Your task to perform on an android device: Open Sound Recorder Plus app, Share a recording Titled Vecna with dbwscratch.test.id11@gmail.com via the Gmail app
Image 0: 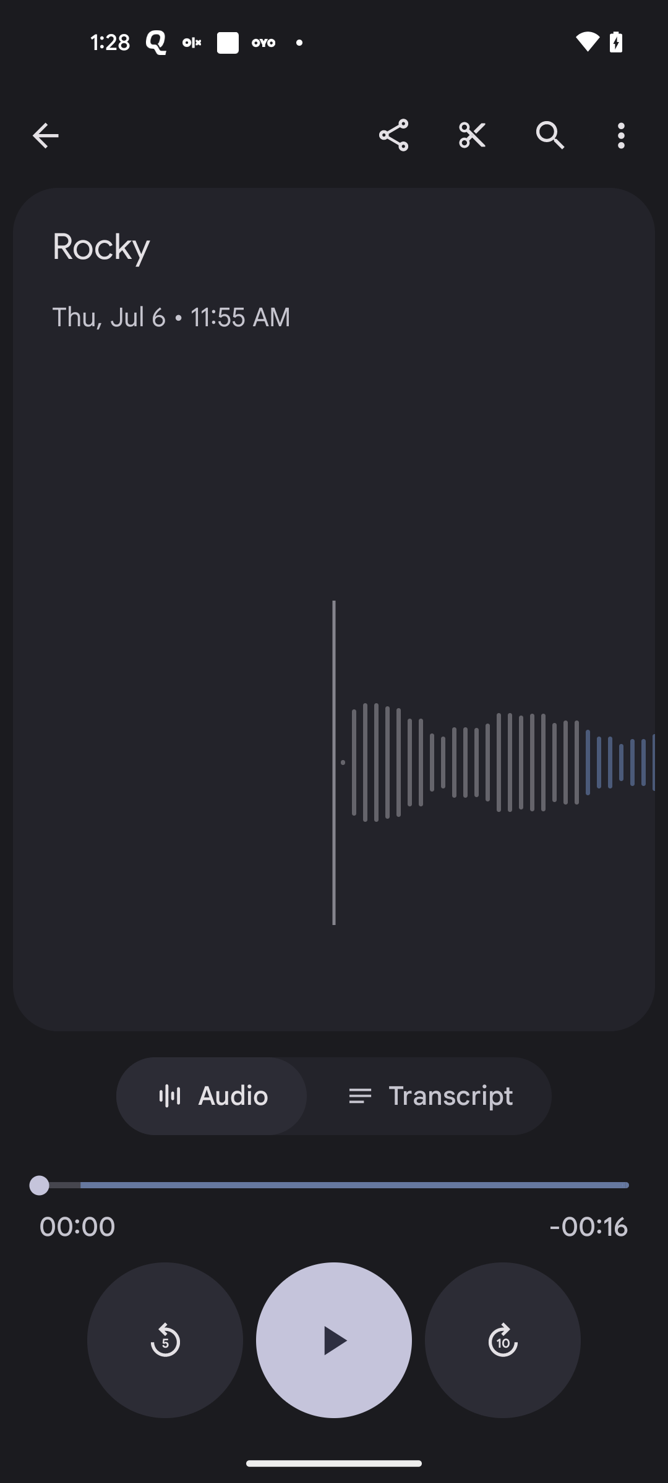
Open Sound Recorder Plus app
Step 0: open app "Sound Recorder Plus"
Image 1: 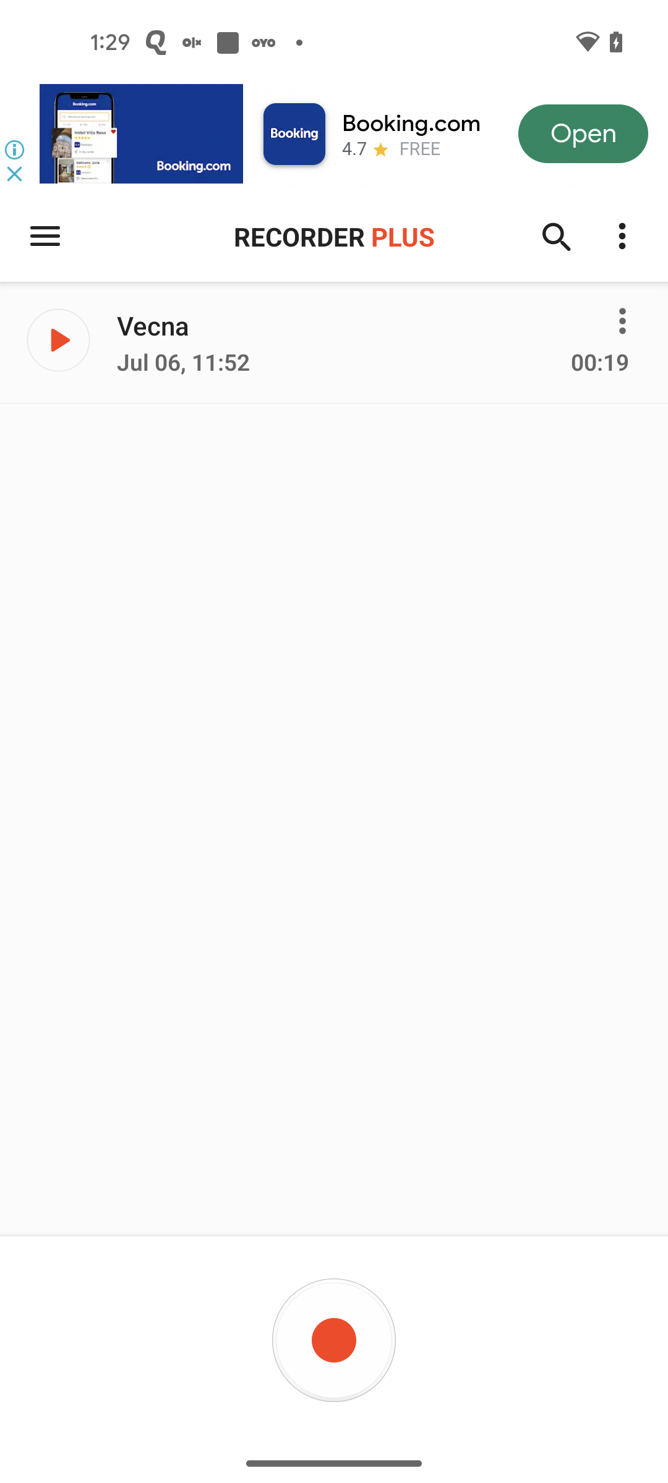
Click on the Three dots icon in front of Vecna
Step 1: click (615, 318)
Image 2: 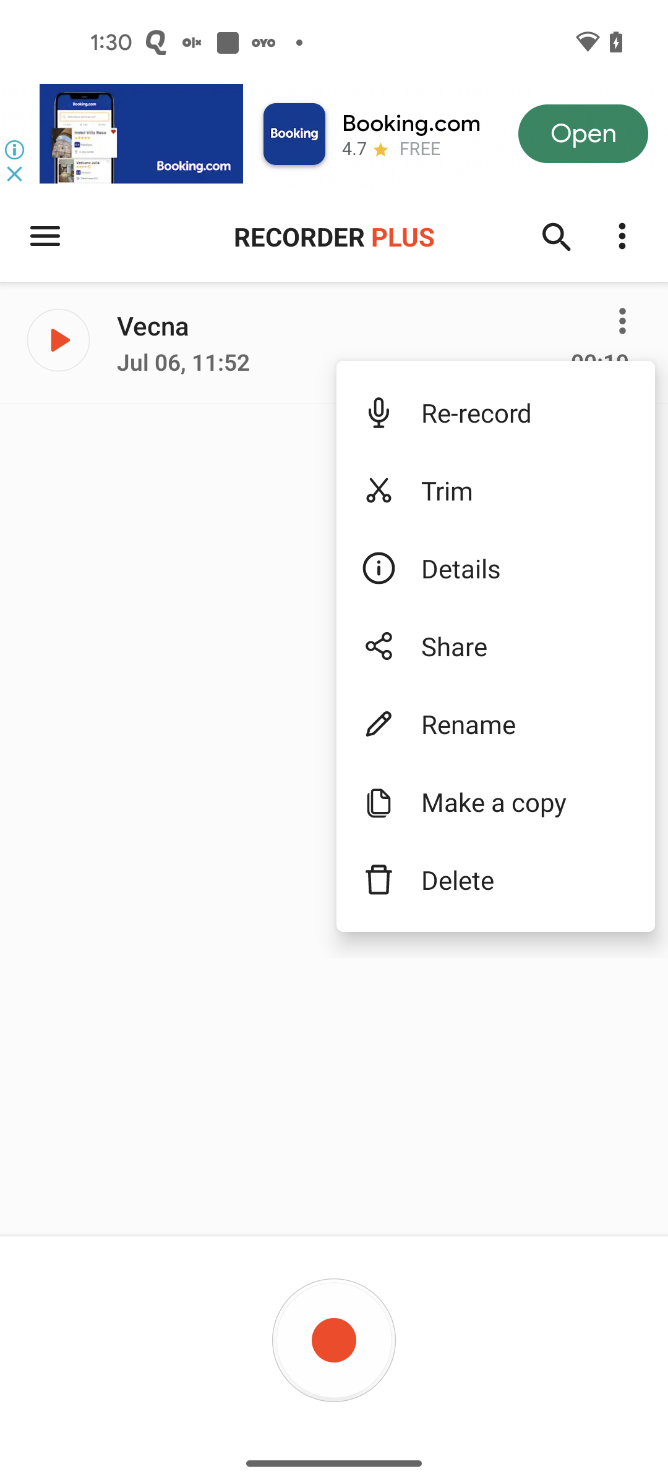
Click on the Share option
Step 2: click (525, 646)
Image 3: 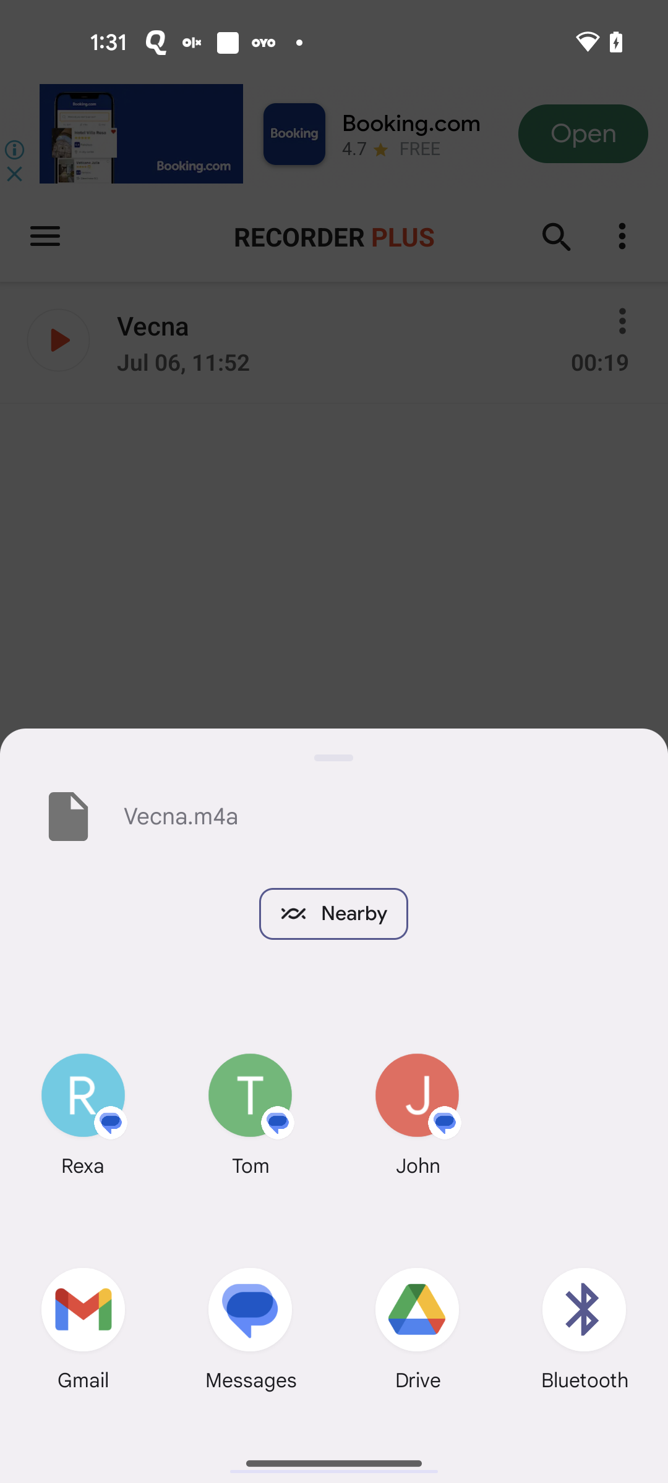
Click on the Gmail app option
Step 3: click (76, 1317)
Image 4: 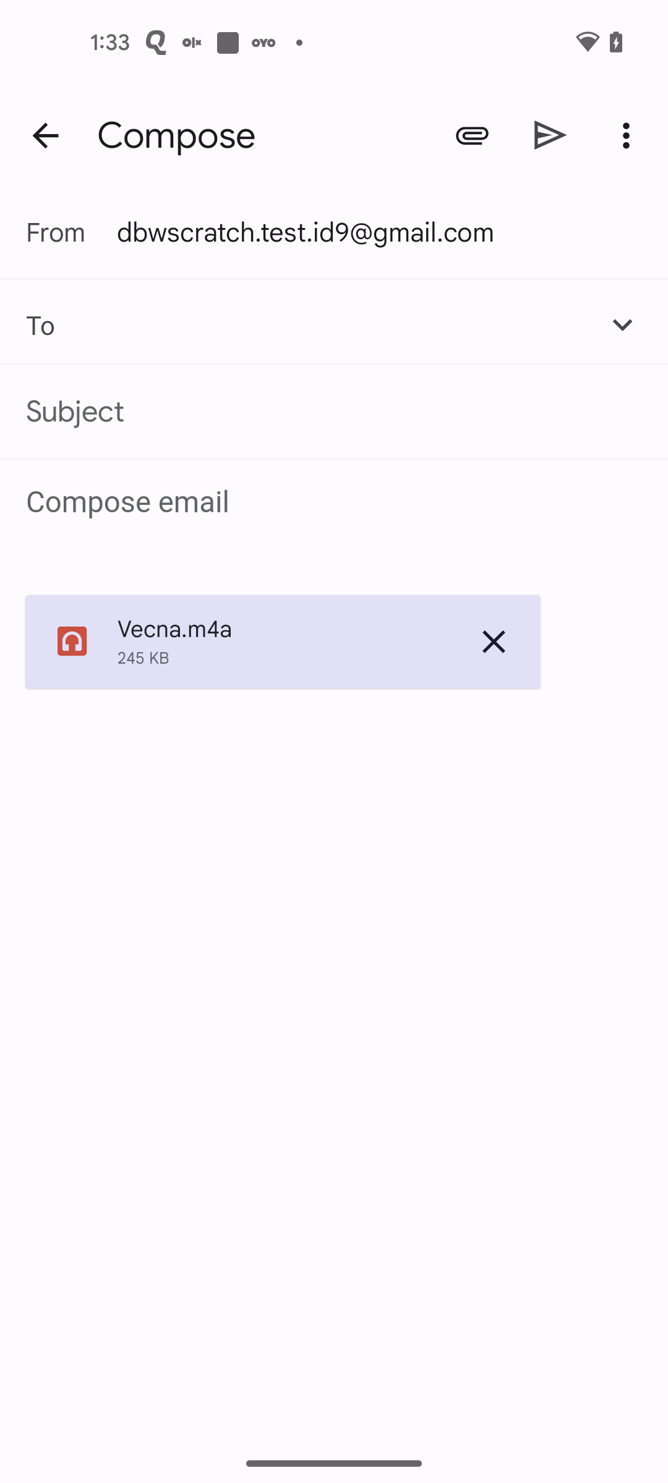
Enter the Email ID dbwscratch.test.id11@gmail.com
Step 4: type "dbwscratch.test.id11@gmail.com"
Image 5: 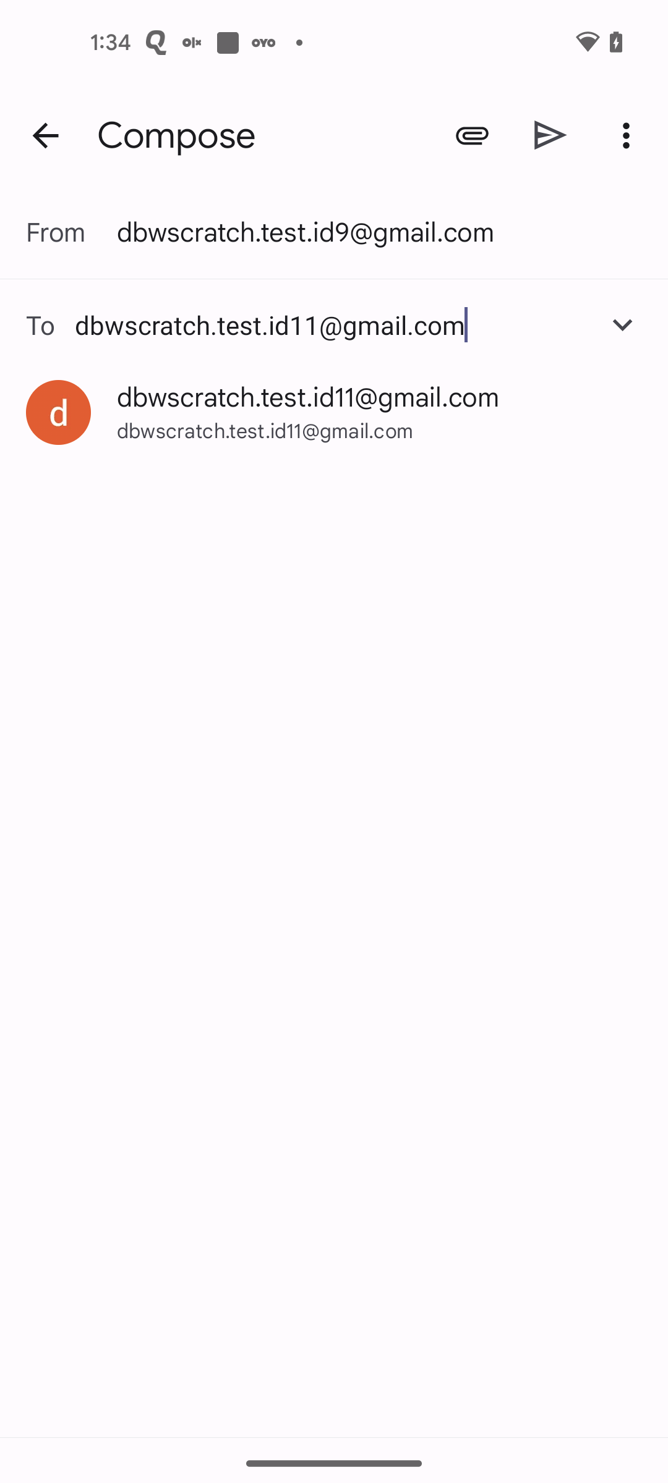
Select the dbwscratch.test.id11@gmail.com Email id suggestion
Step 5: click (308, 397)
Image 6: 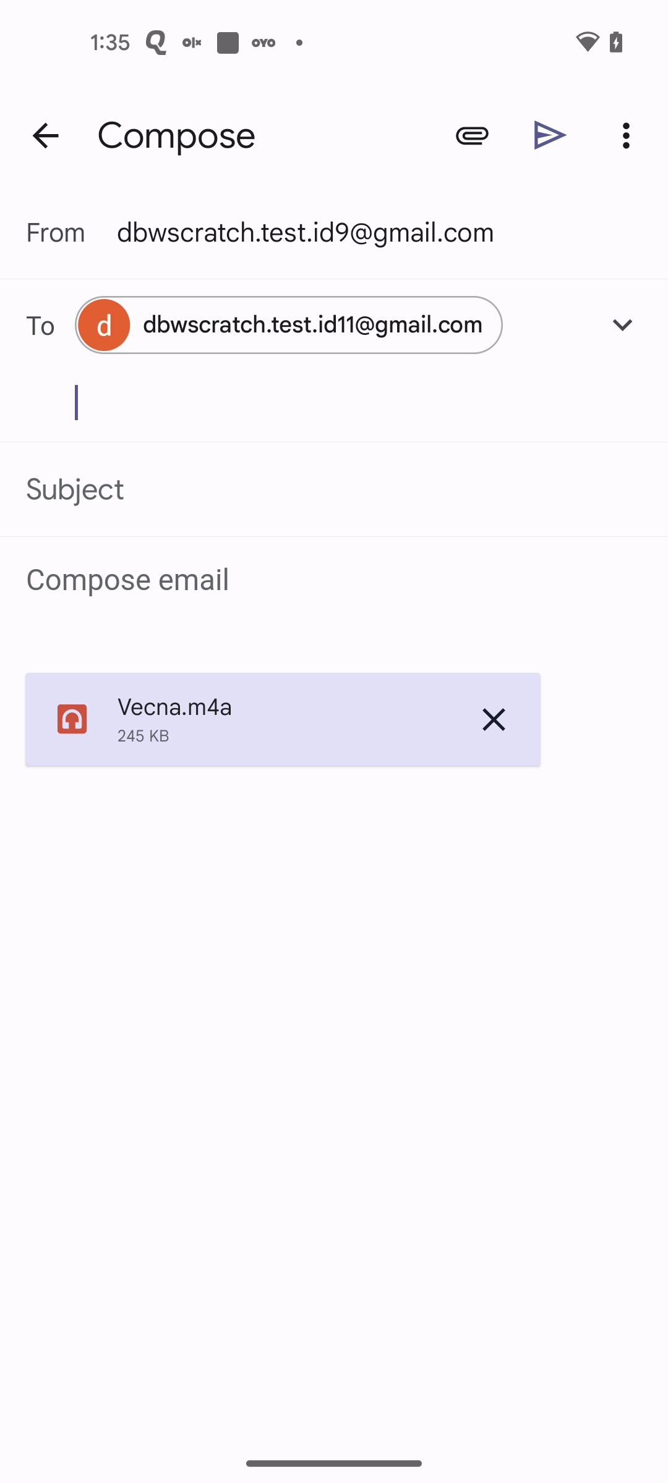
Click on the send icon at the top of the screen
Step 6: click (550, 135)